Your task to perform on an android device: Due to some urgent priorities I am not able to do grocery shopping today , Share the Grocery list note coledbwpersonatest@gmail.com so that he can do the shopping for me .
Image 0: 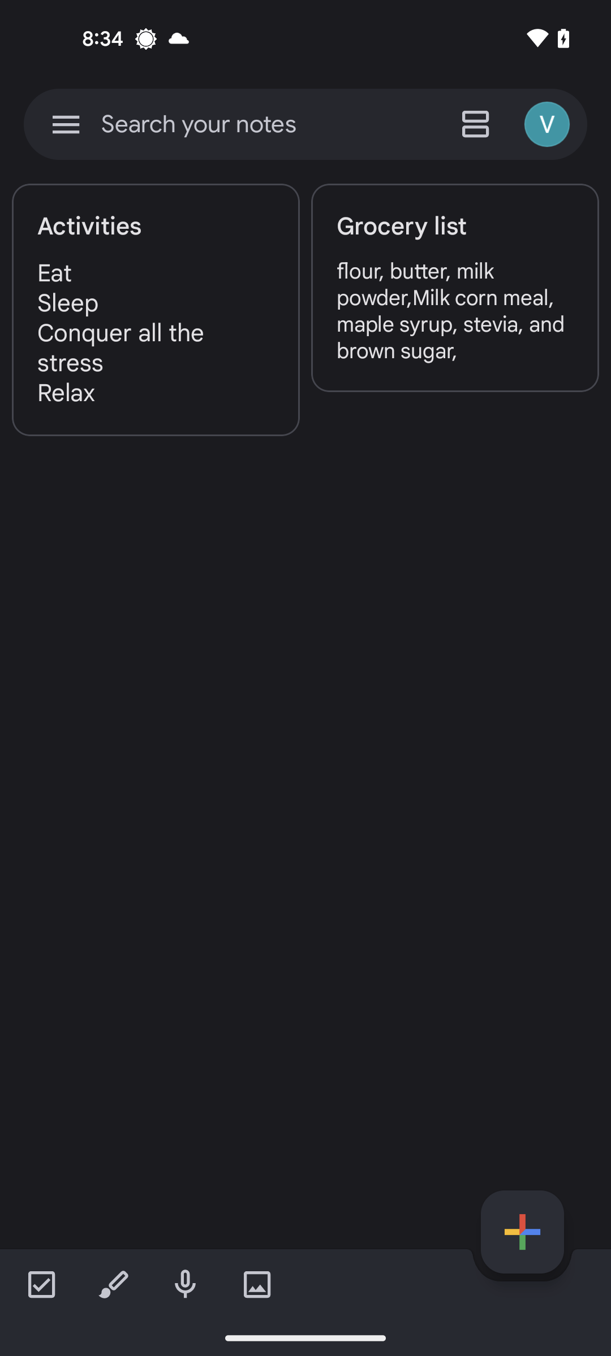
Go to the Grocery list note
Step 0: click (455, 311)
Image 1: 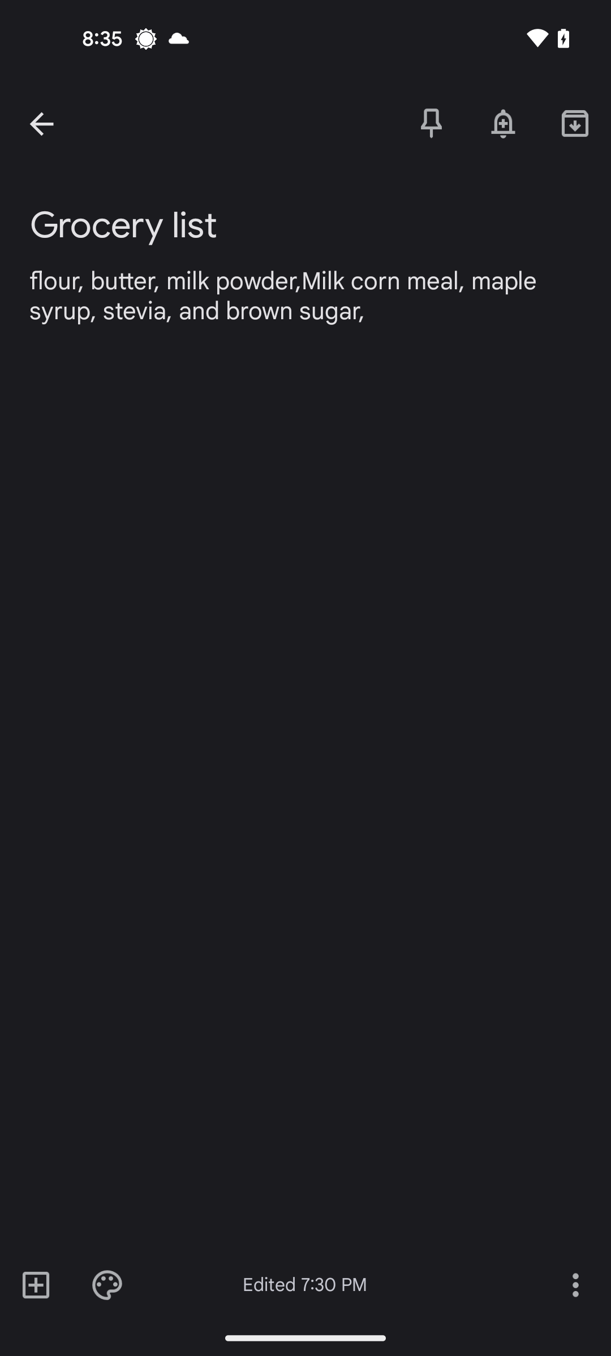
Click on the three dots more button at the bottom right corner of the screen
Step 1: click (575, 1284)
Image 2: 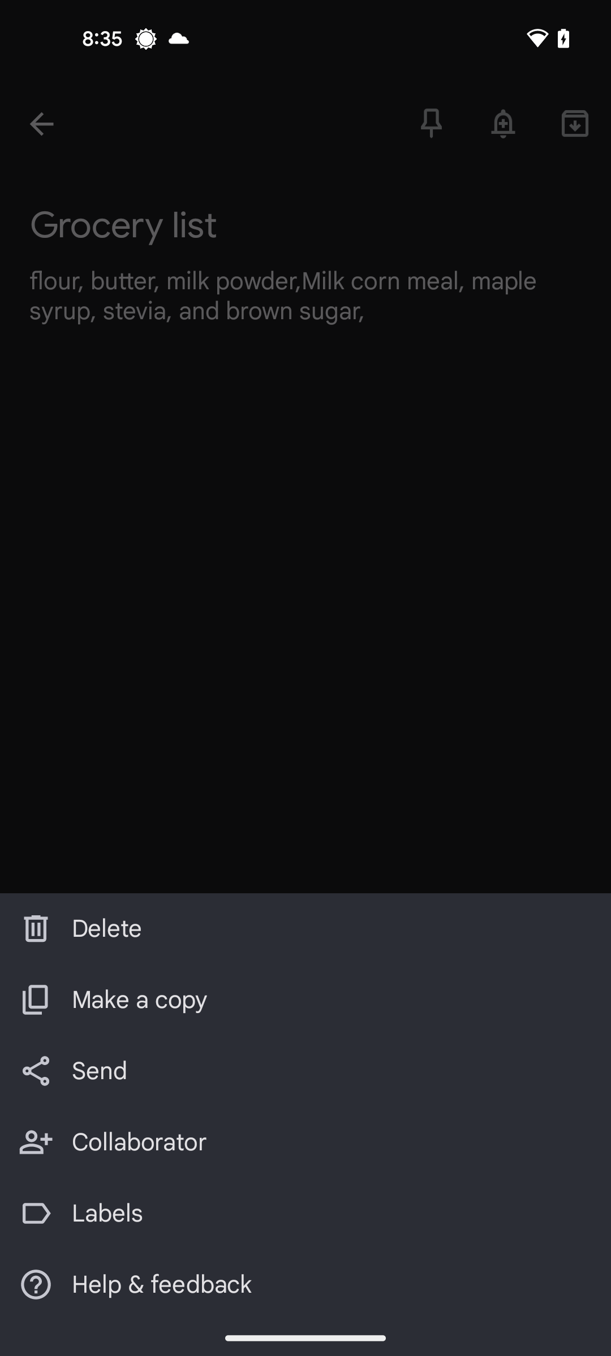
Click on the Send button 
Step 2: click (56, 1057)
Image 3: 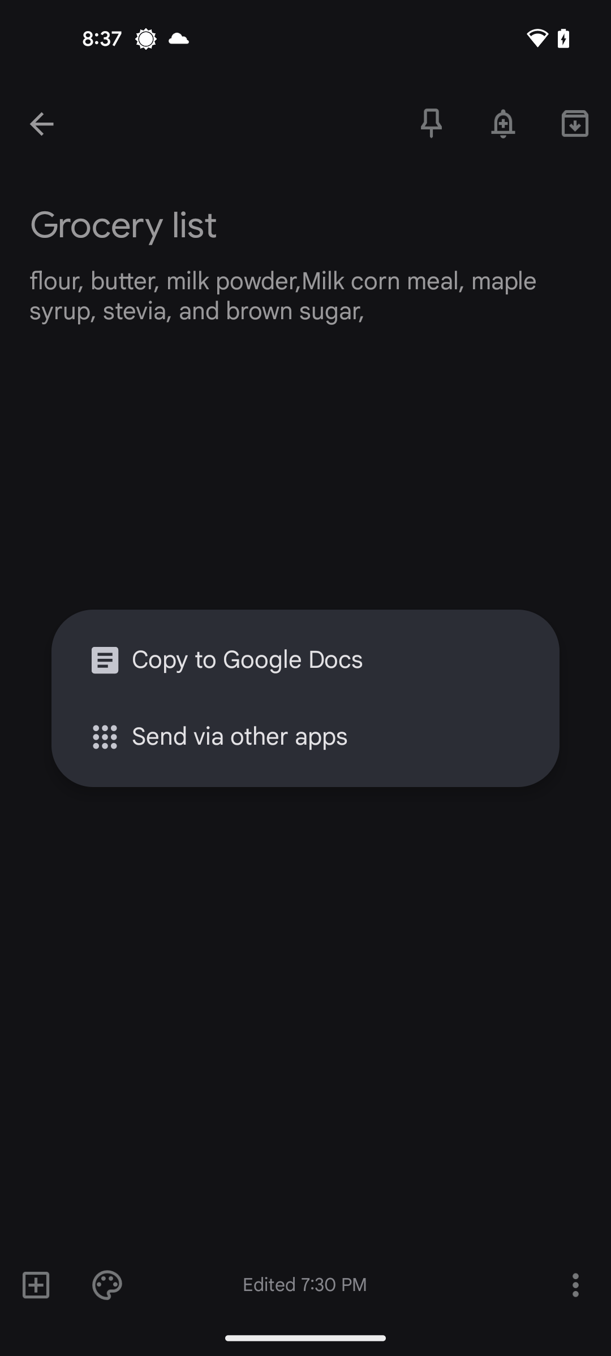
Choose Send via other apps option
Step 3: click (323, 737)
Image 4: 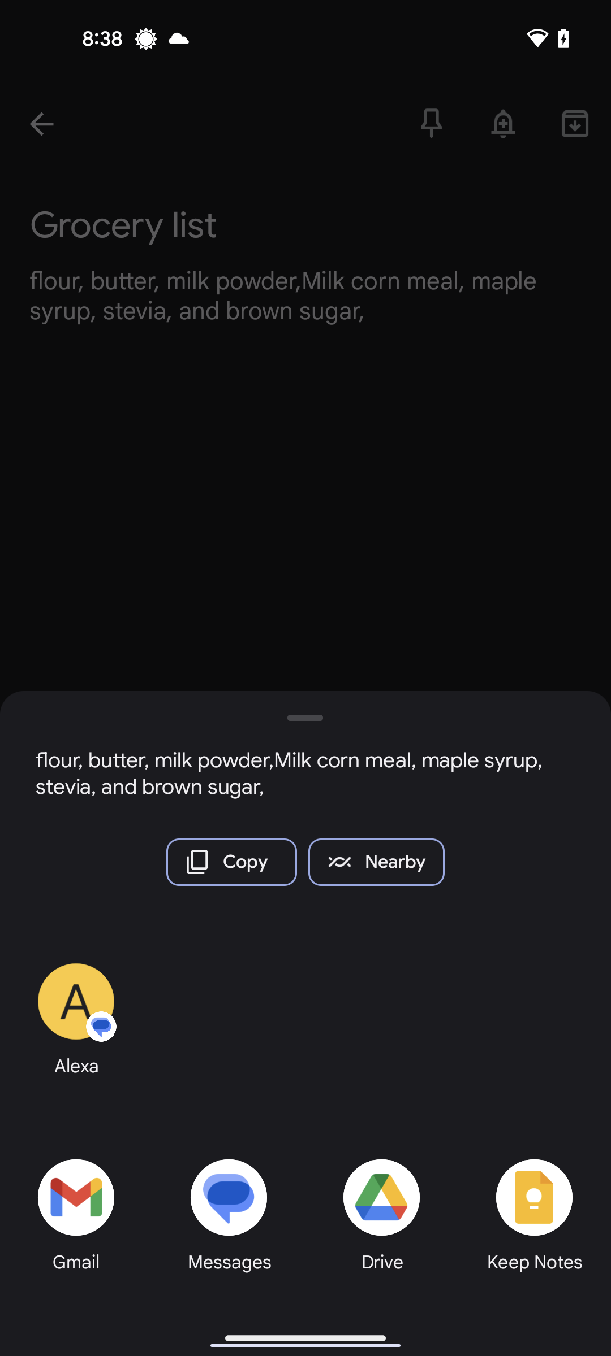
Select Gmail for sharing
Step 4: click (74, 1190)
Image 5: 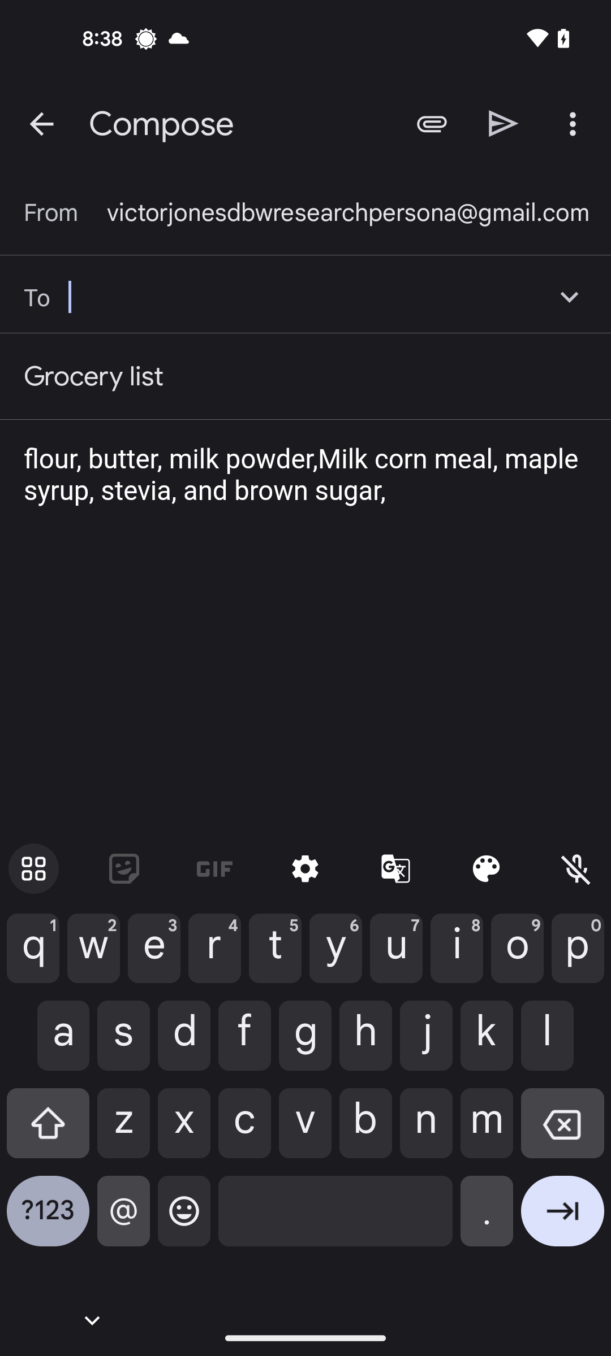
Enter the recipient mail id as coledbwpersonatest@gmail.com
Step 5: type "coledbwpersonatest@gmail.com"
Image 6: 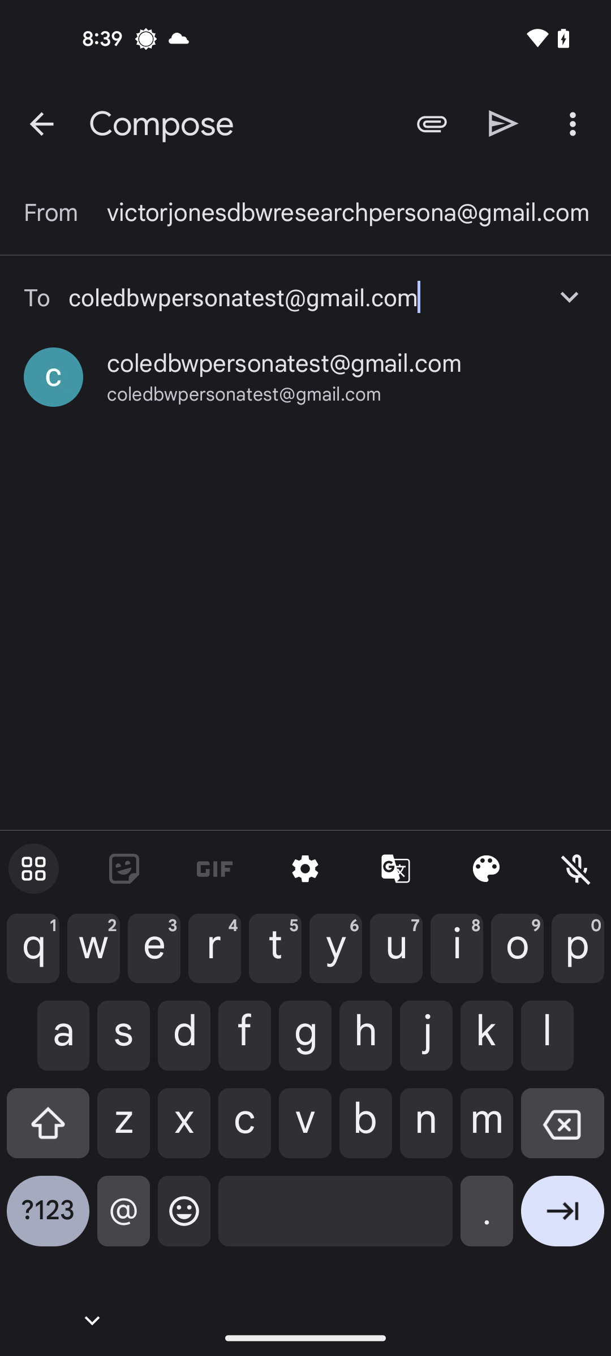
Click on the Send button at the top of the screen
Step 6: click (504, 123)